Your task to perform on an android device: Open the Yalla Toys app and search for teddy Bear
Image 0: 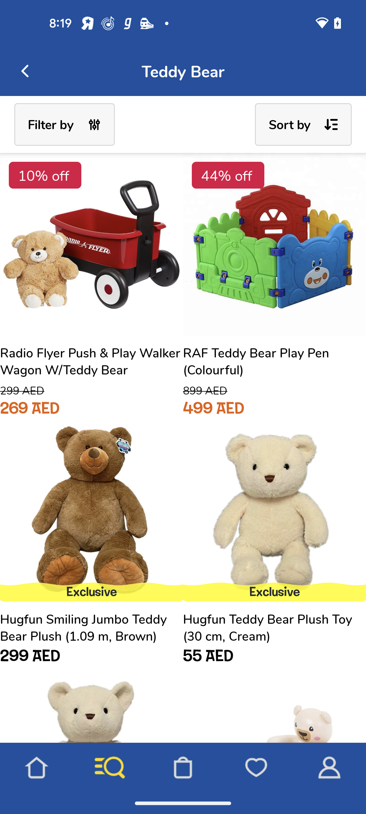
Open the Yalla Toys app
Step 0: open app "Yalla Toys"
Image 1: 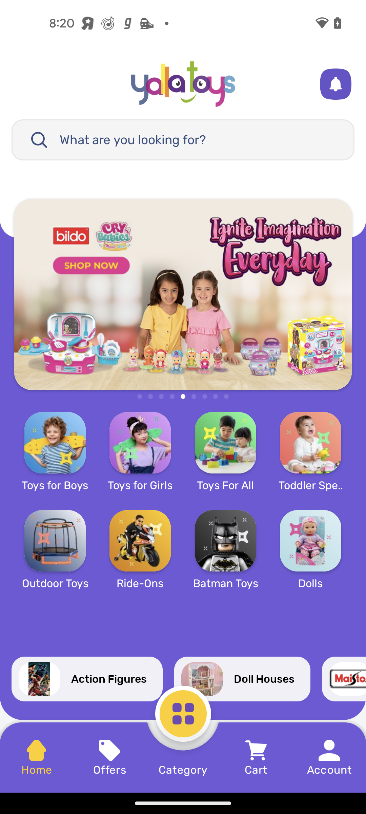
Click on the search bar at the top of the screen
Step 1: click (201, 140)
Image 2: 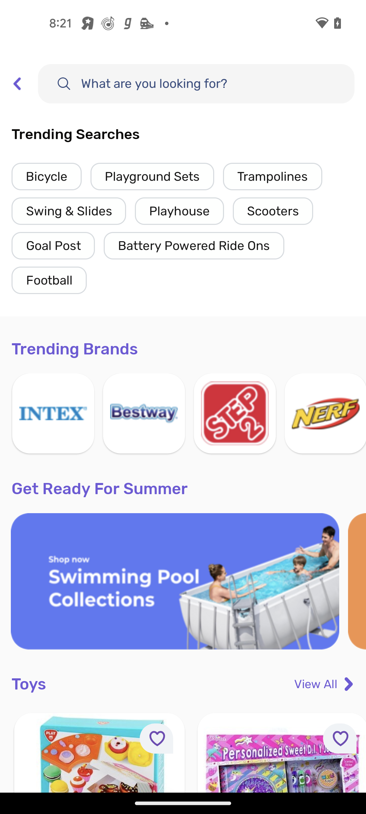
Click on the search bar at the top of the screen
Step 2: click (196, 83)
Image 3: 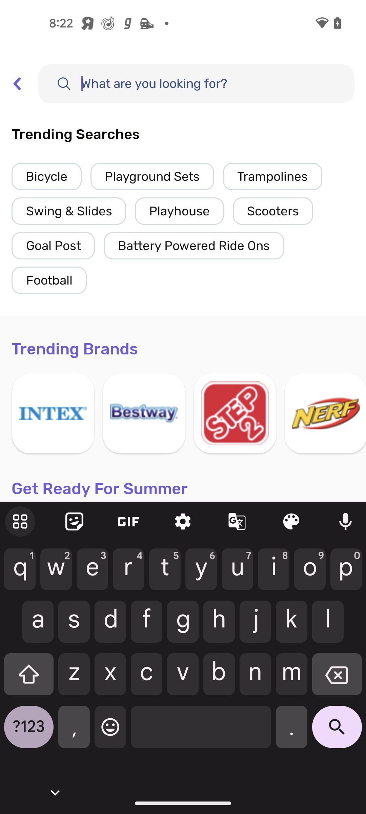
Type Teddy Bear
Step 3: type "Teddy Bear"
Image 4: 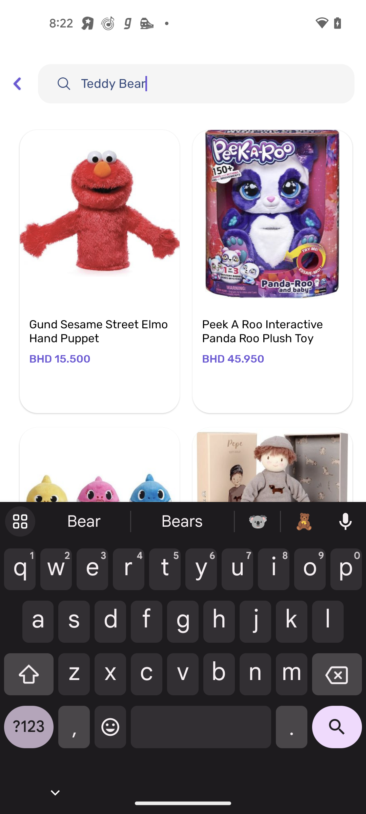
Click on the search icon at the bottom right corner
Step 4: click (337, 732)